Your task to perform on an android device: Open Amazon aap and browse sports equipment.
Image 0: 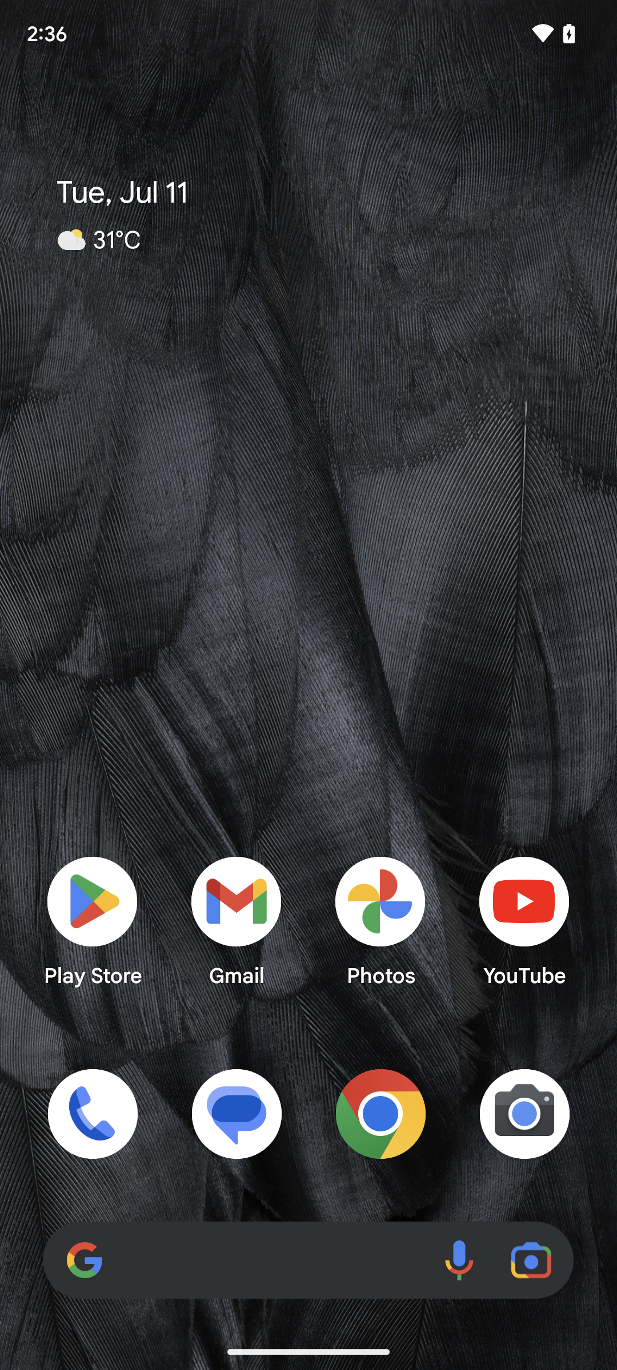
Open Amazon aap
Step 0: open app "Amazon"
Image 1: 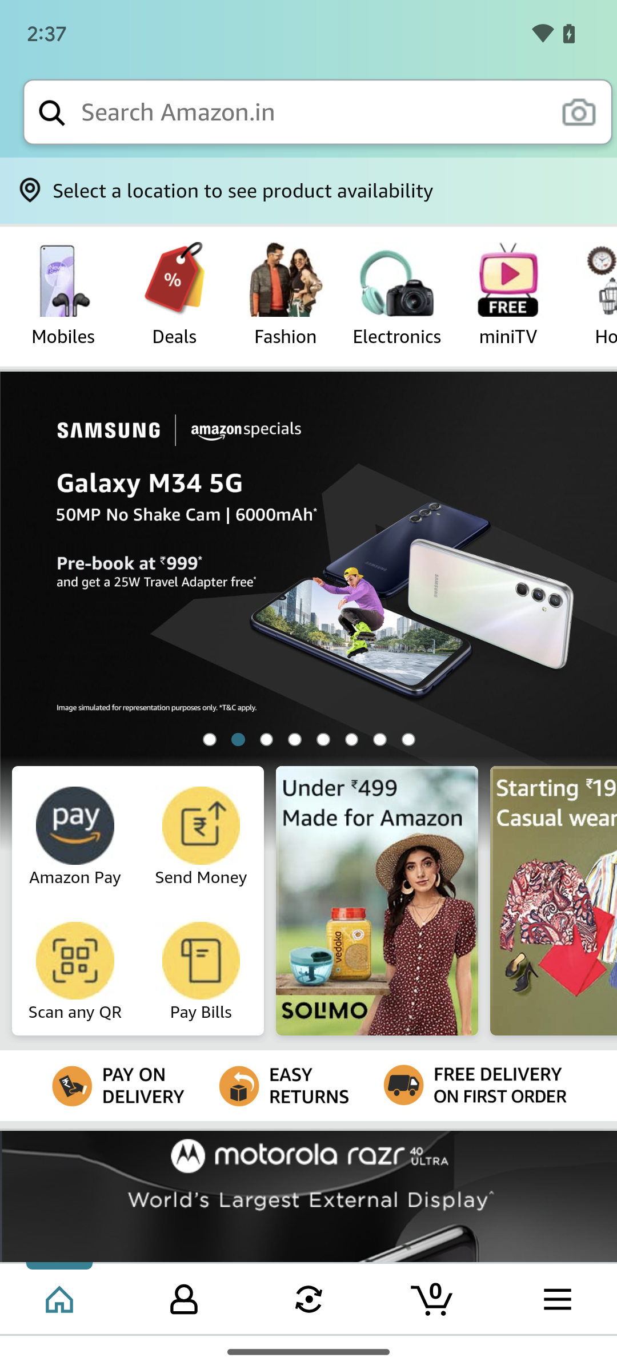
Tap on the search bar at the top of the screen.
Step 1: click (313, 112)
Image 2: 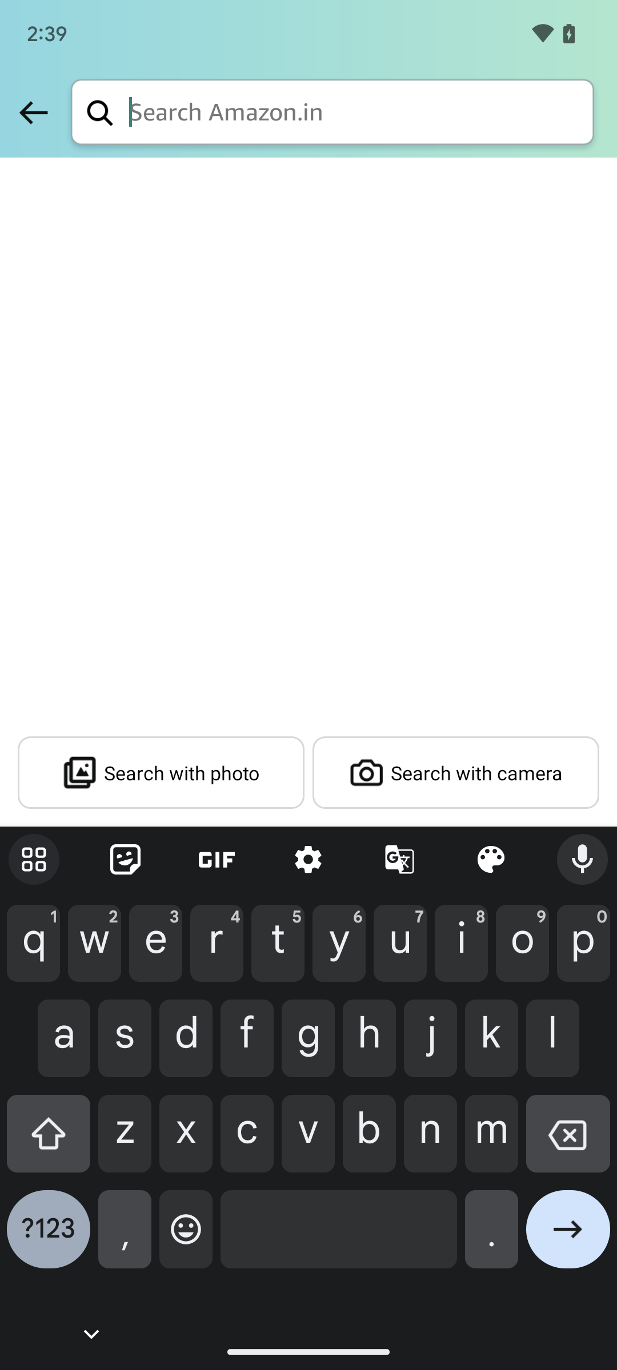
Search for sports items
Step 2: type "Sports items"
Image 3: 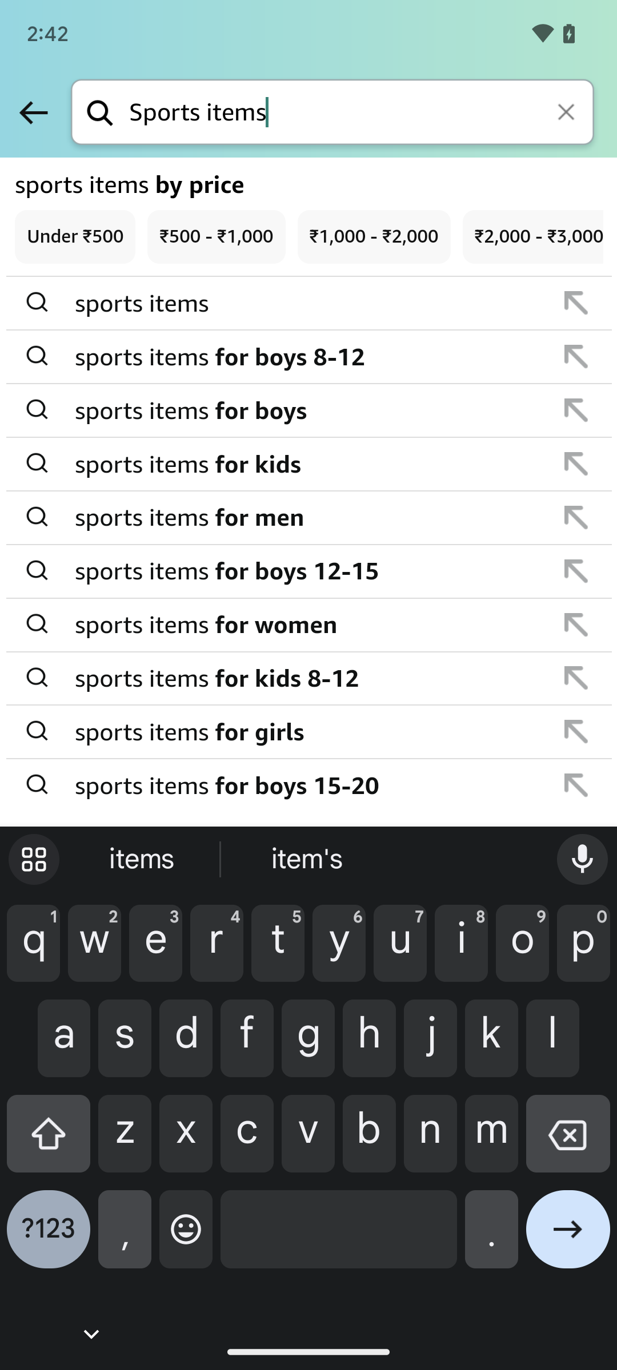
Click on the arrow present at the right bottom corner.
Step 3: click (568, 1238)
Image 5: 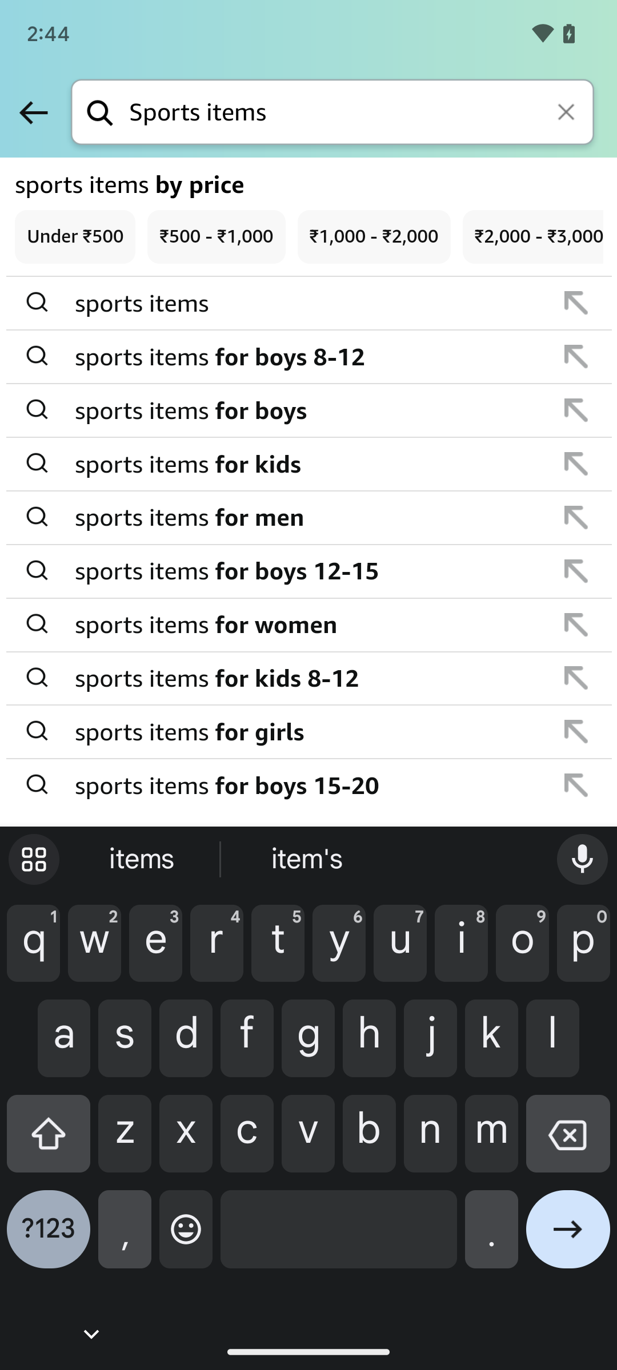
Click on the arrow present at the right bottom corner.
Step 5: click (568, 1238)
Image 6: 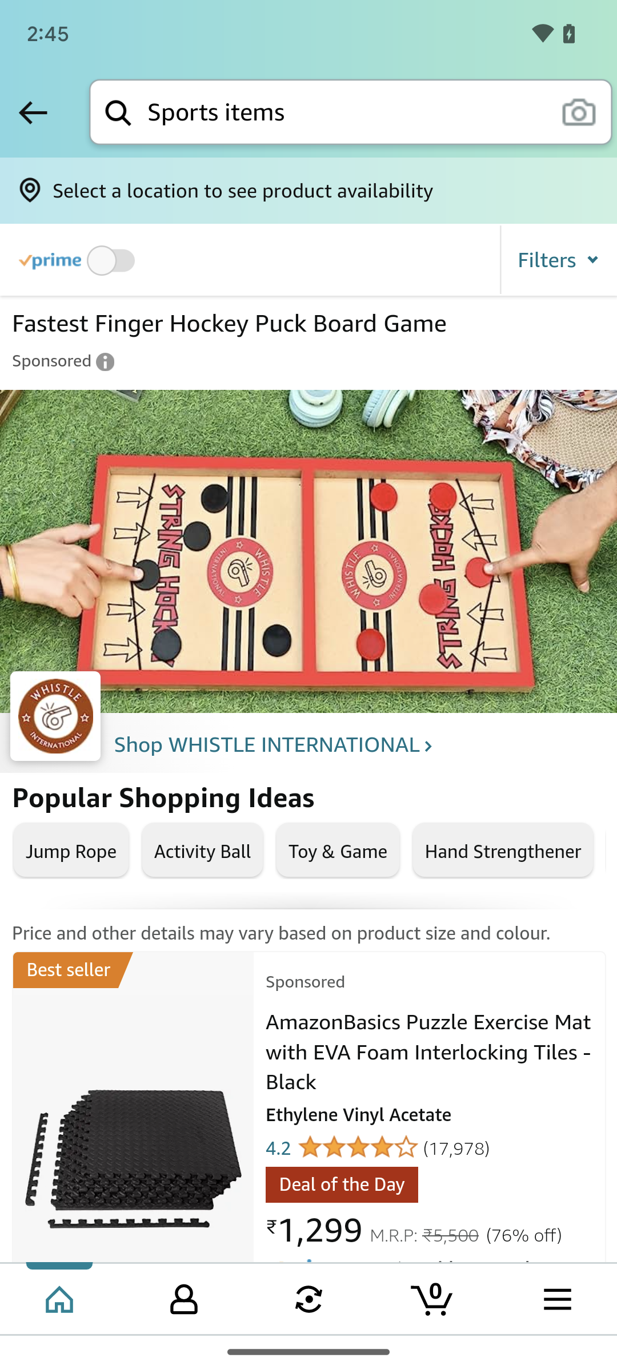
Click on the arrow present at the right bottom corner.
Step 6: click (430, 1235)